Your task to perform on an android device: In the Solid Explorer app, Go to Lyrics.mp3 file in the music folder and play it in the Youtube Music app
Image 0: 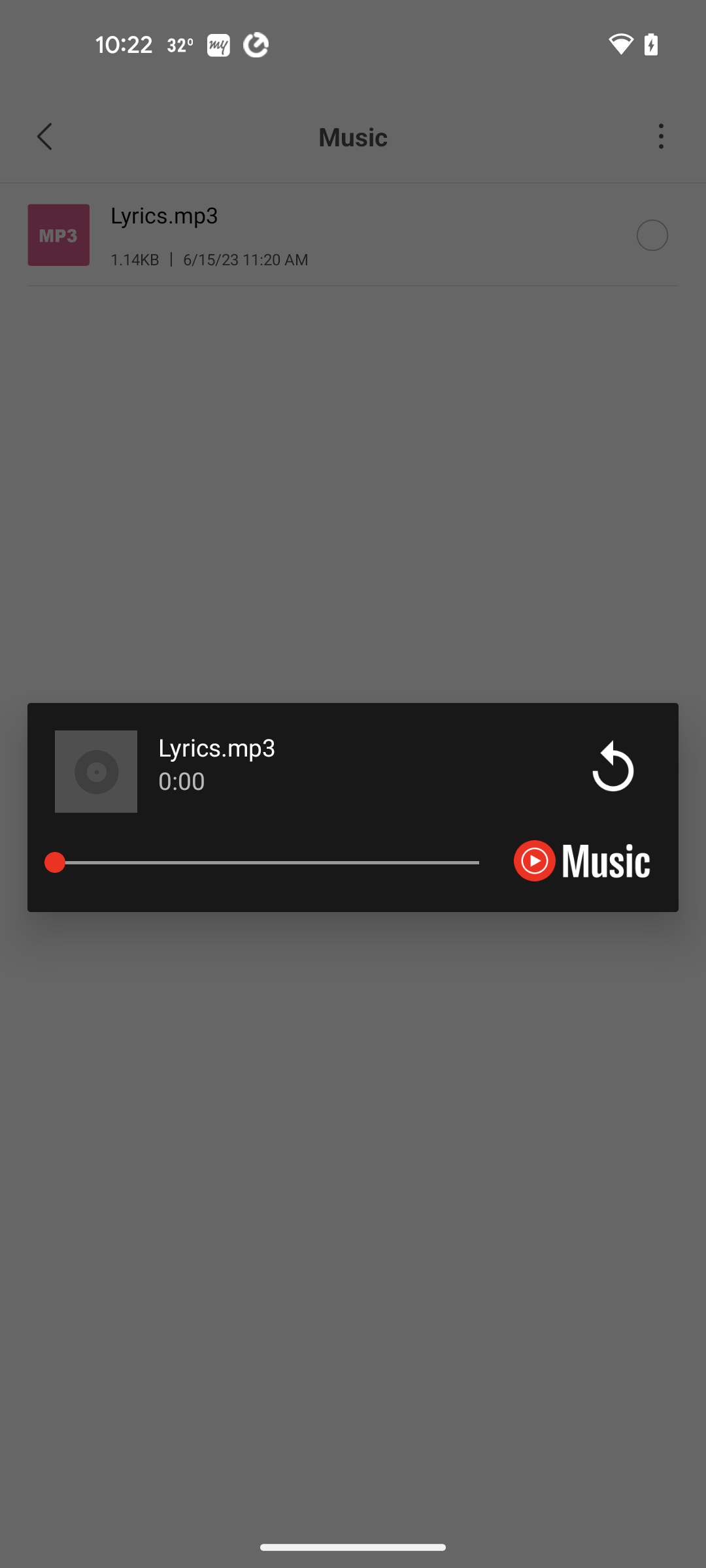
Open solid explorer app
Step 0: open app "Solid Explorer"
Image 2: 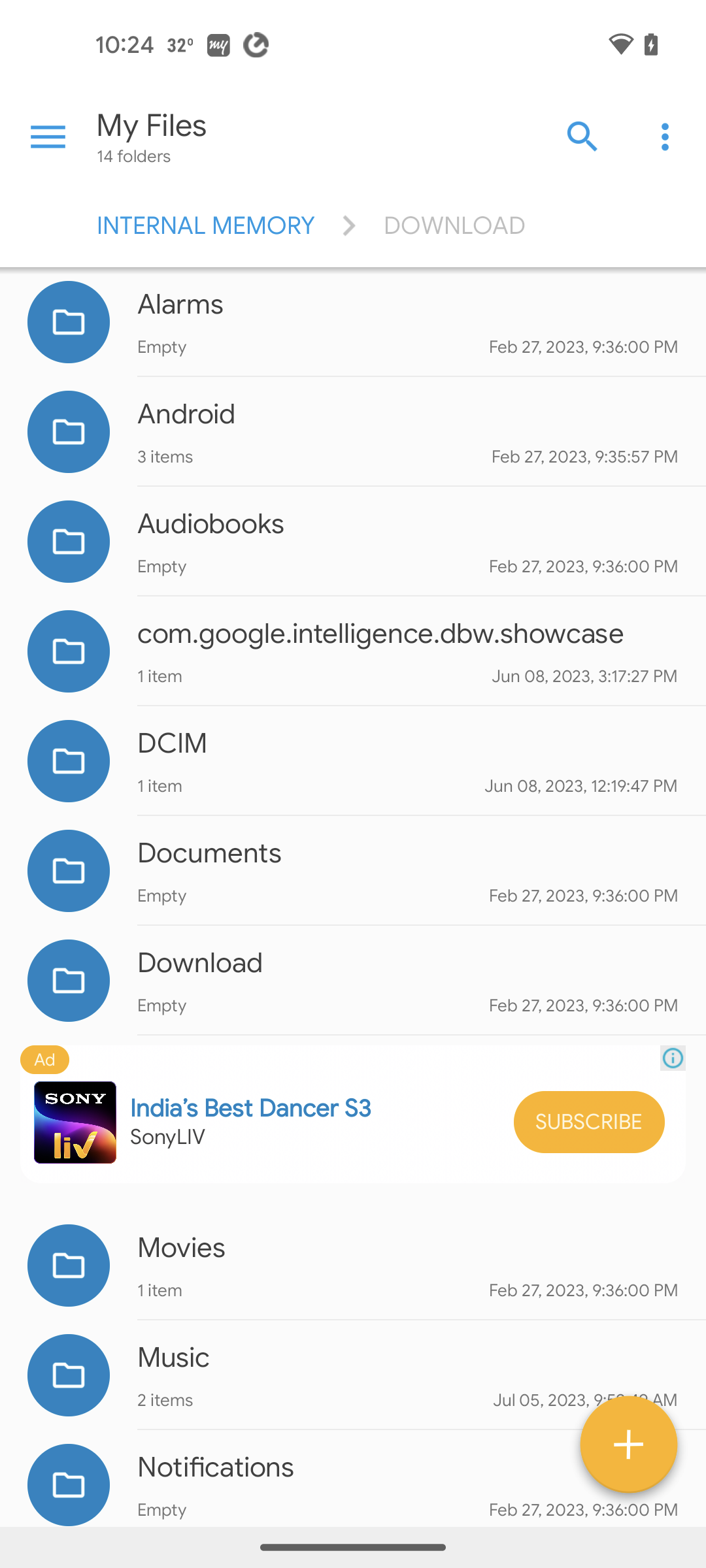
Click on the music folder
Step 2: click (408, 1354)
Image 3: 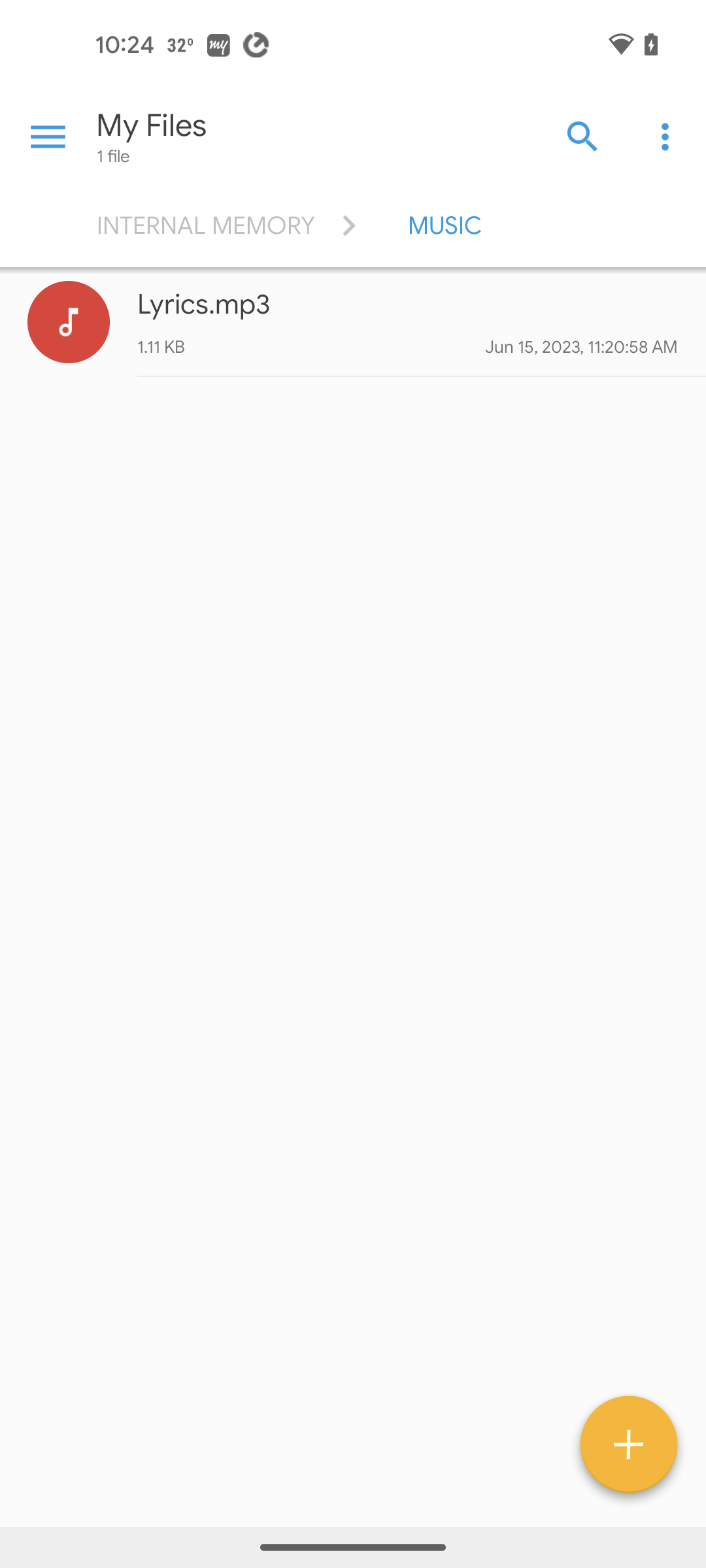
click on lyrics.mp3
Step 3: click (408, 301)
Image 4: 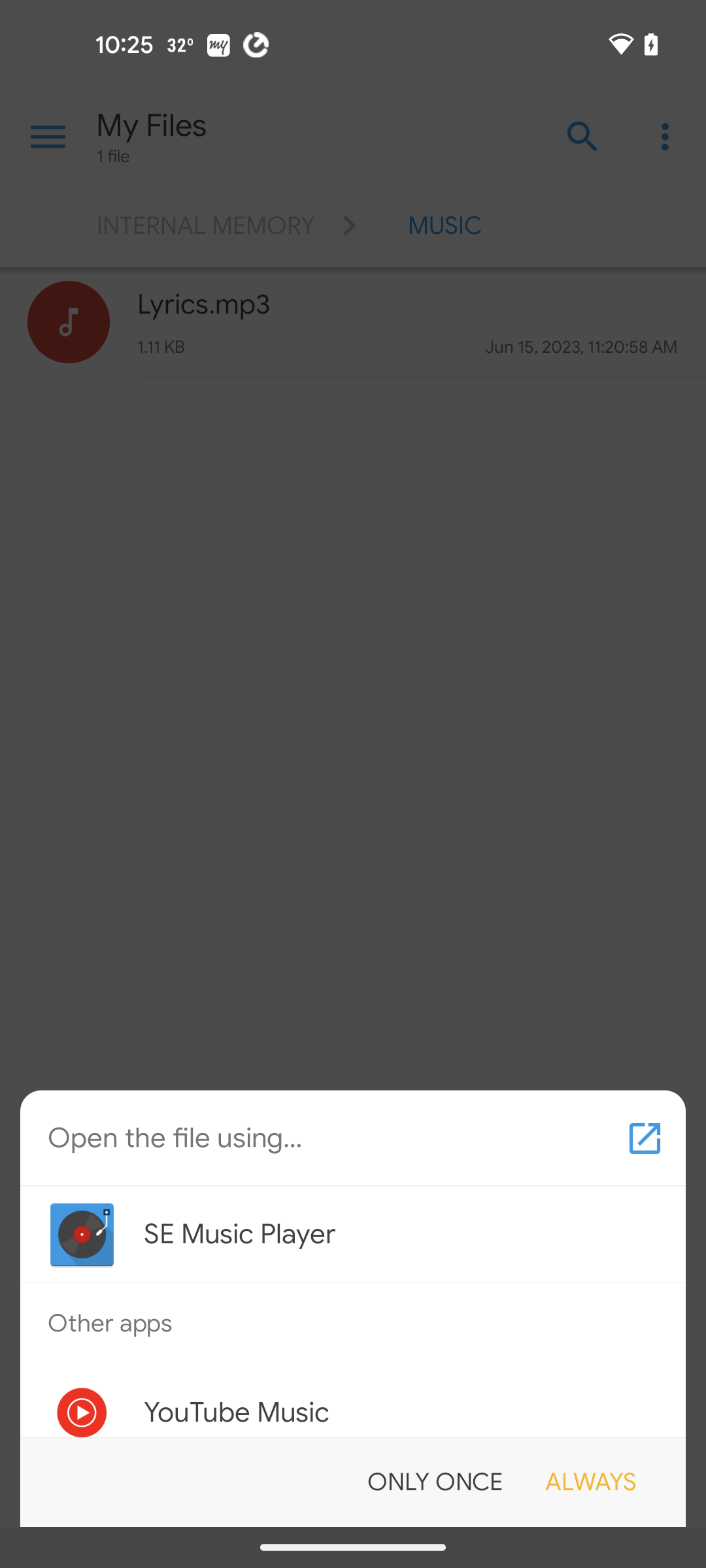
select Youtube music app
Step 4: click (414, 1413)
Image 5: 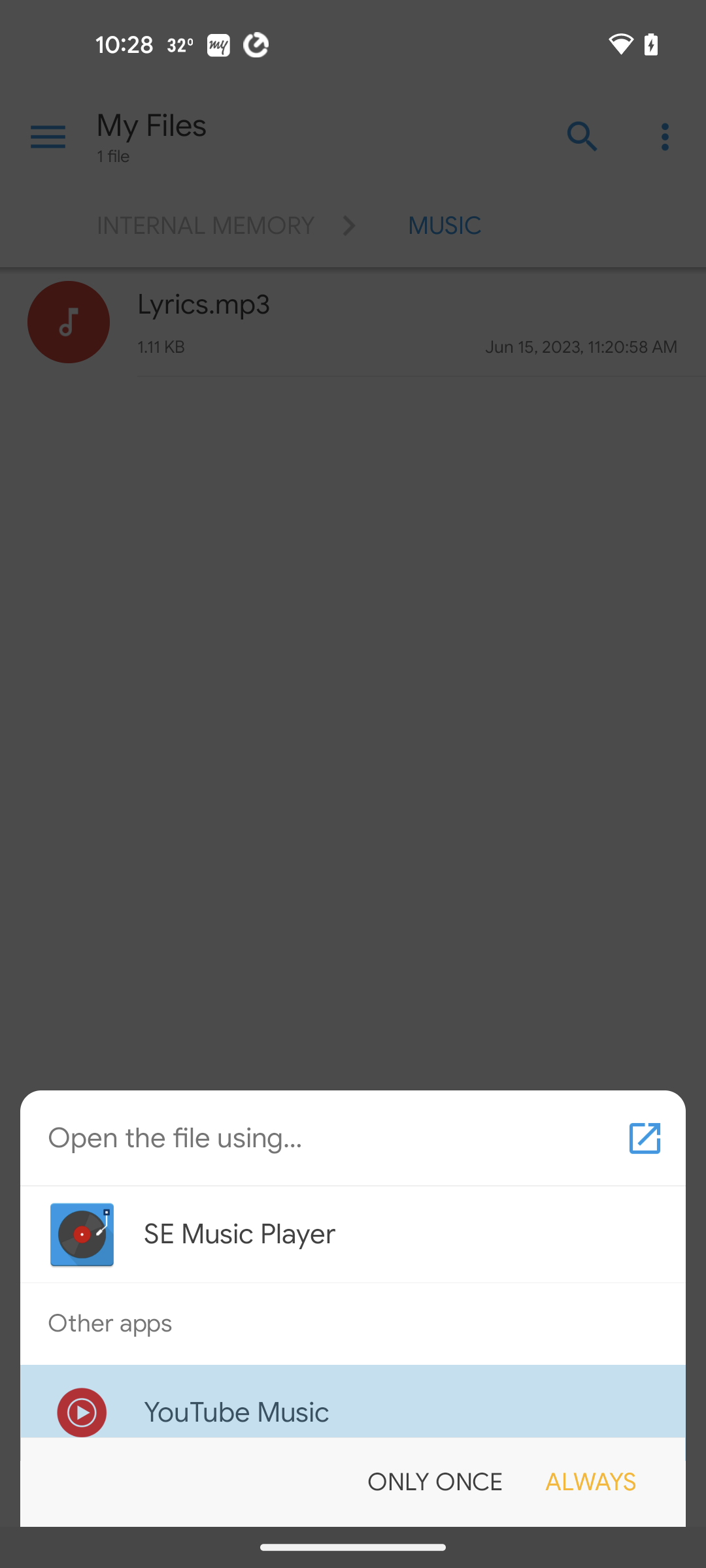
select only once
Step 5: click (435, 1482)